Your task to perform on an android device: I want to log out my account from the gmail app.
Image 1: 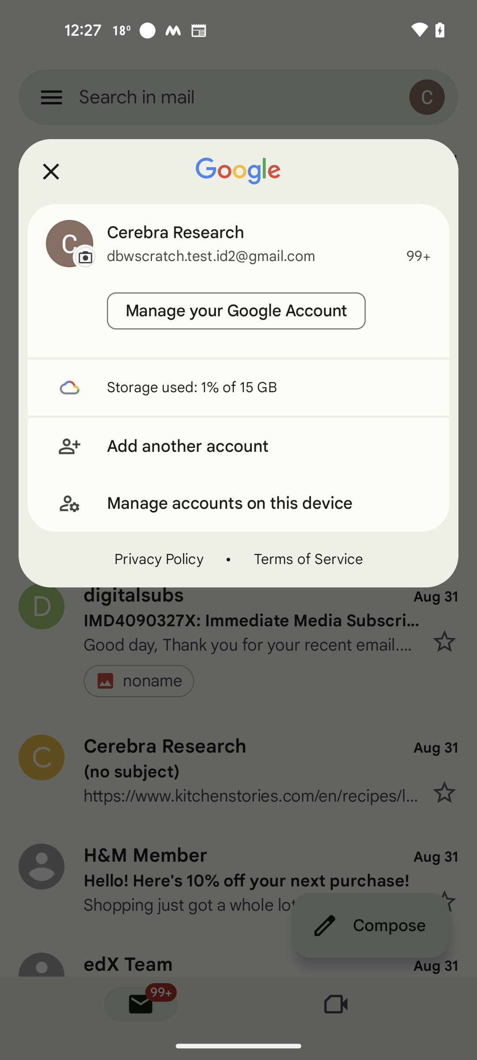
Click on Manage accounts on this device.
Step 1: click (269, 503)
Image 2: 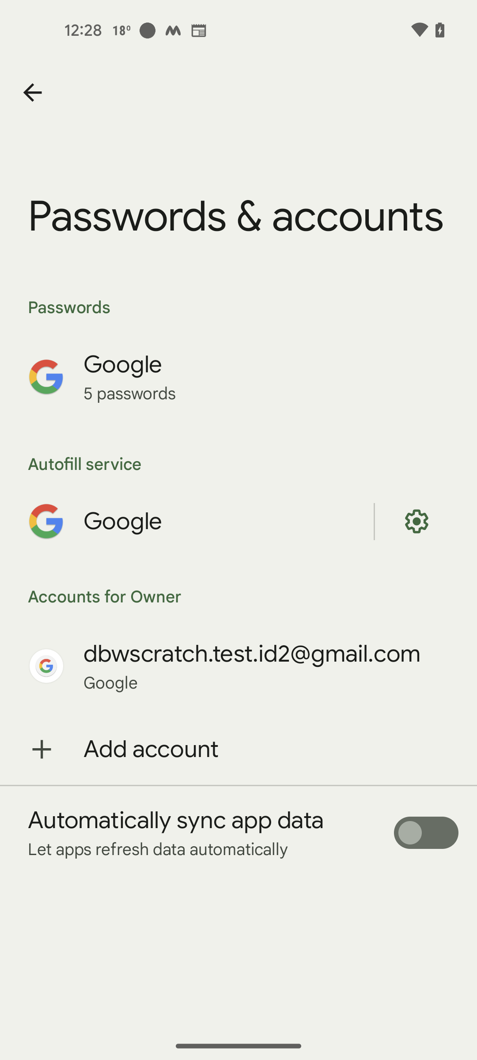
Click on my email address which is dbwscratch.test.id2@gmail.com
Step 2: click (252, 654)
Image 3: 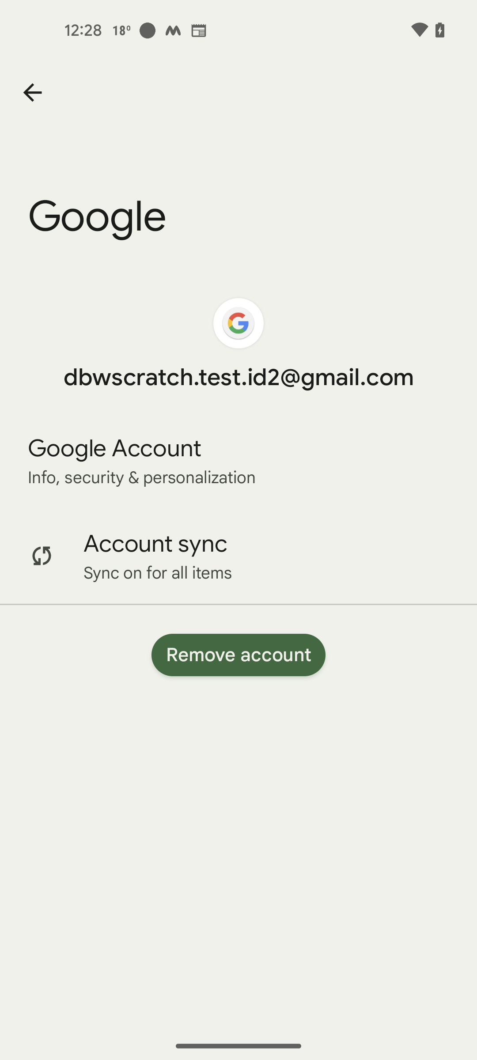
Click on remove account.
Step 3: click (238, 655)
Image 4: 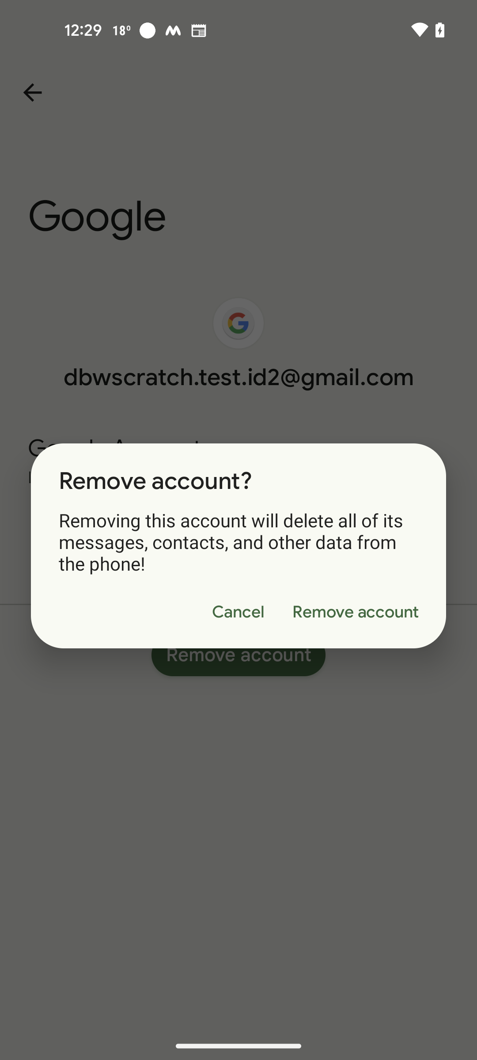
Click on remove account button.
Step 4: click (355, 612)